Your task to perform on an android device: In the Medito app, I want to track my progress.
Image 0: 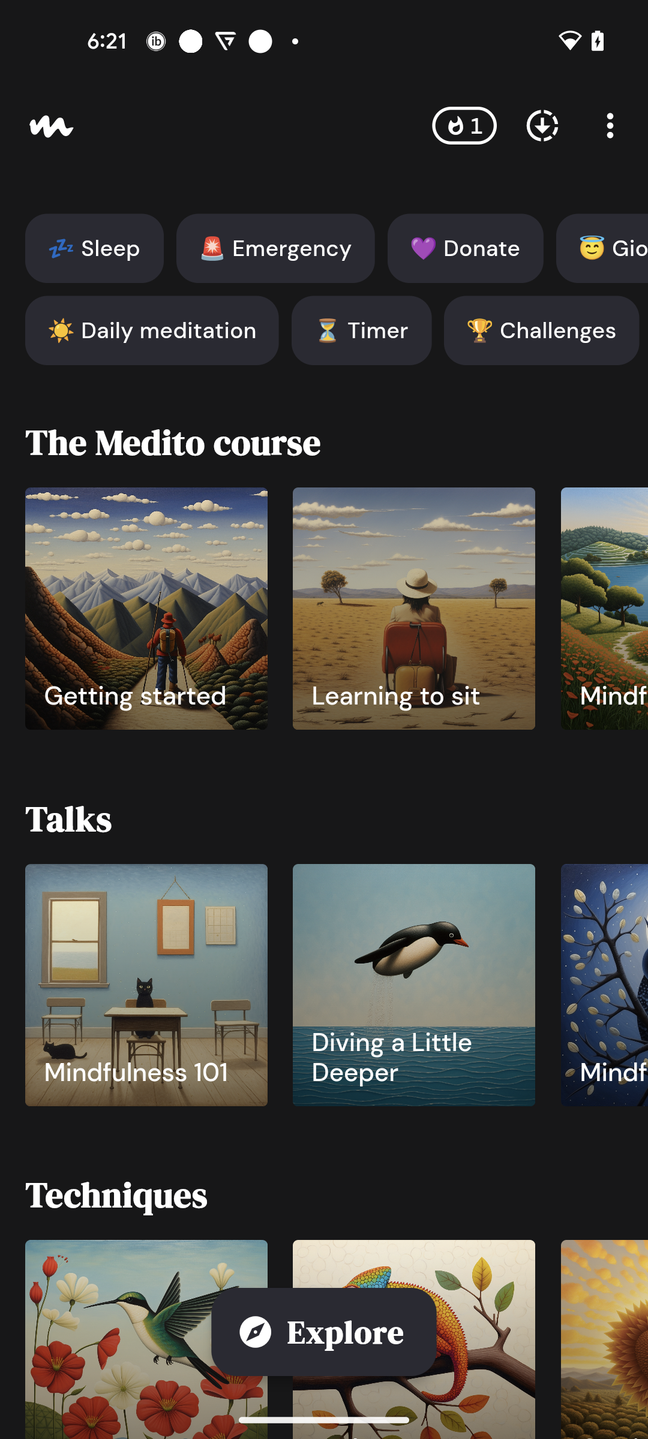
Go to the 1 streak option at the top of the screen
Step 0: click (467, 121)